Your task to perform on an android device: Open the To Do app and click on the circle icon to mark the task "Funding Purposes" from the list "Budget Planning" as completed.
Image 0: 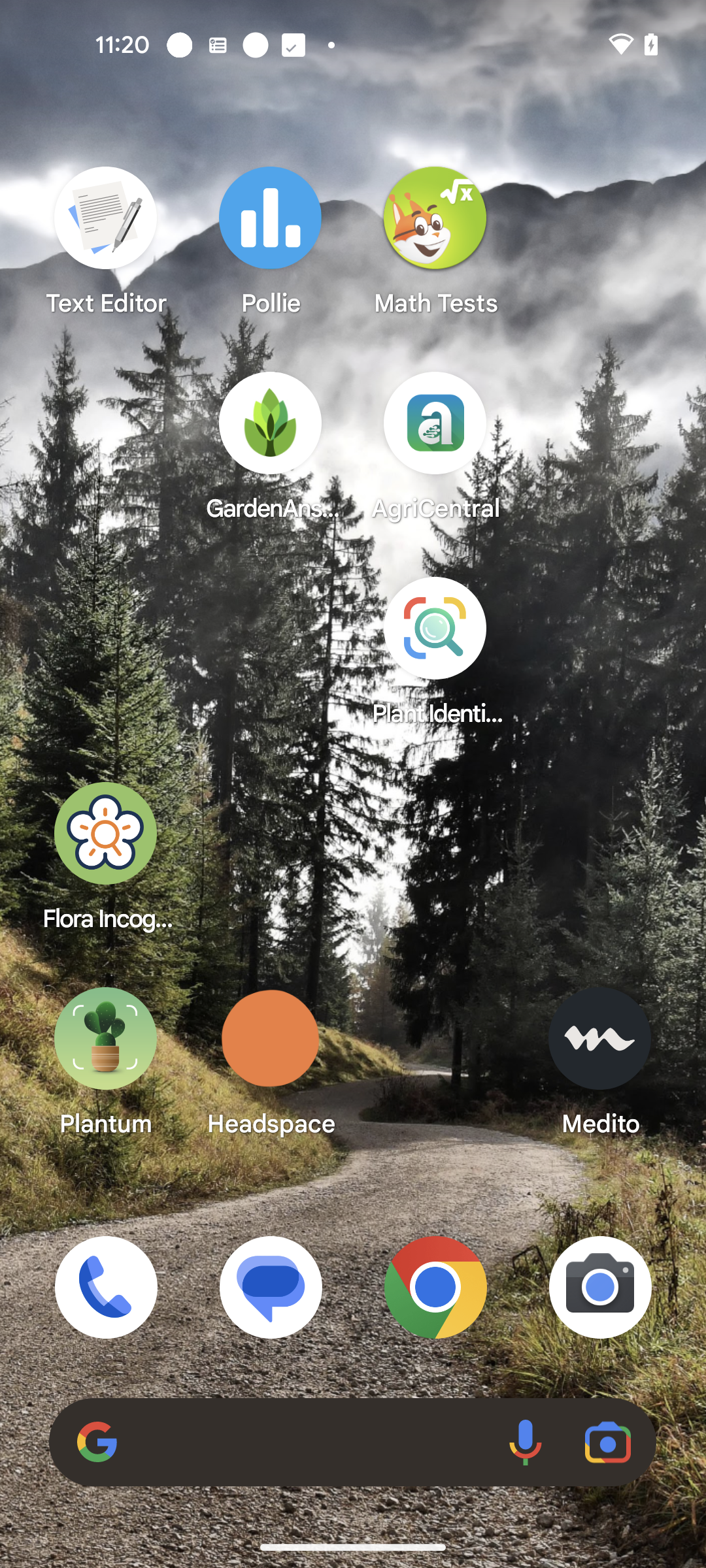
Open the To Do app.
Step 0: open app "To Do"
Image 1: 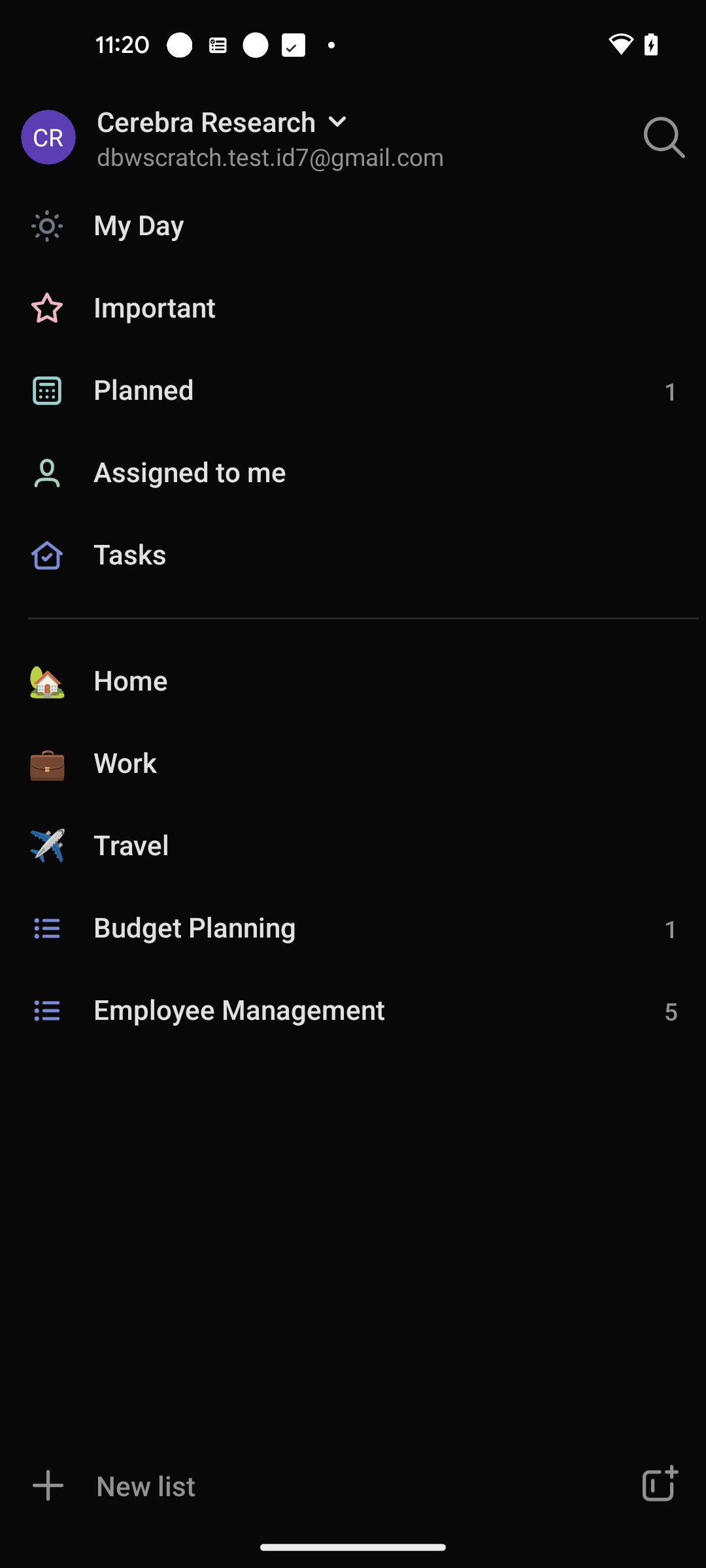
Click on the tab "Budget Planning"
Step 1: click (161, 928)
Image 2: 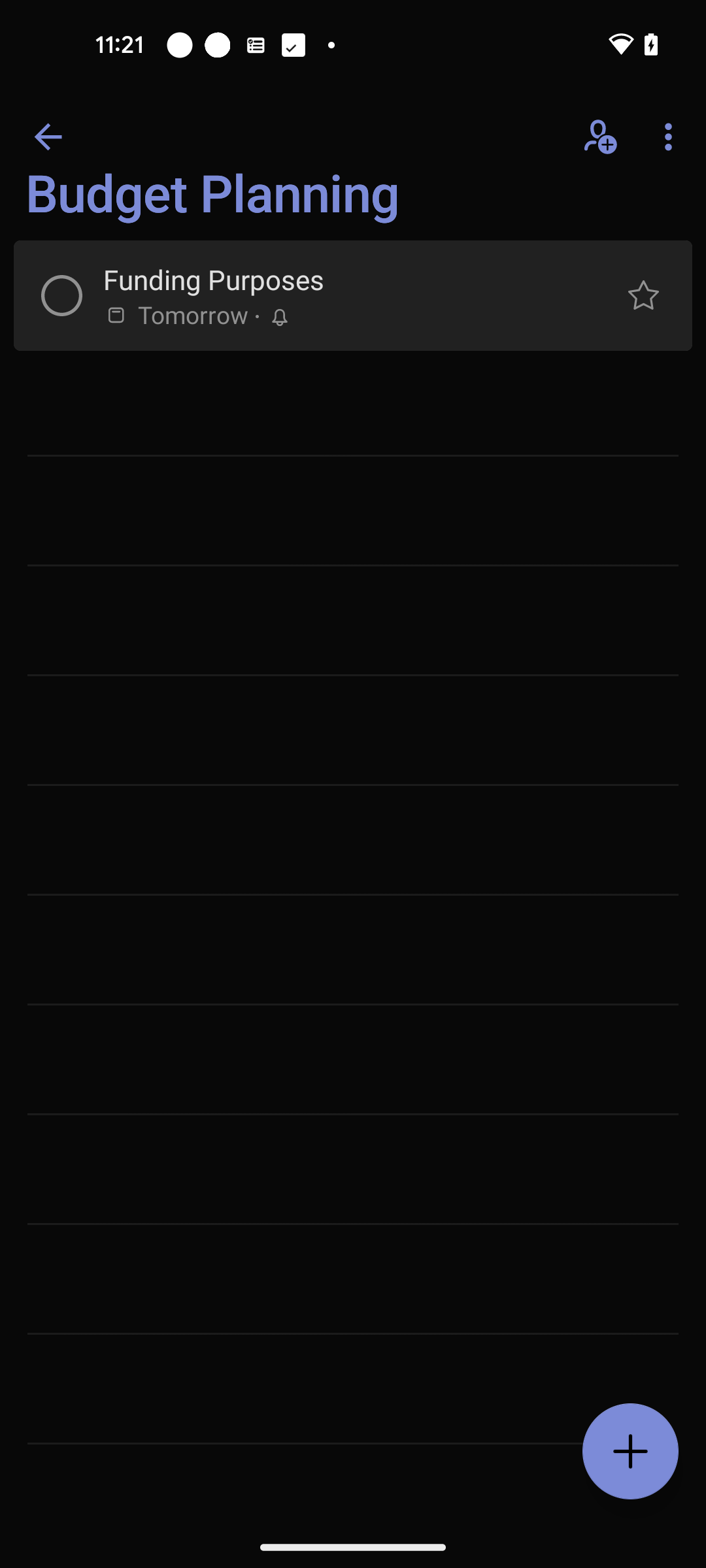
Click on the circle selection icon to mark the task as complete.
Step 2: click (61, 295)